Your task to perform on an android device: Task Goal - Track and compare exchange rate of US Dollars, Australians Dollars and British Pounds using Currency Converter Plus app.
Image 0: 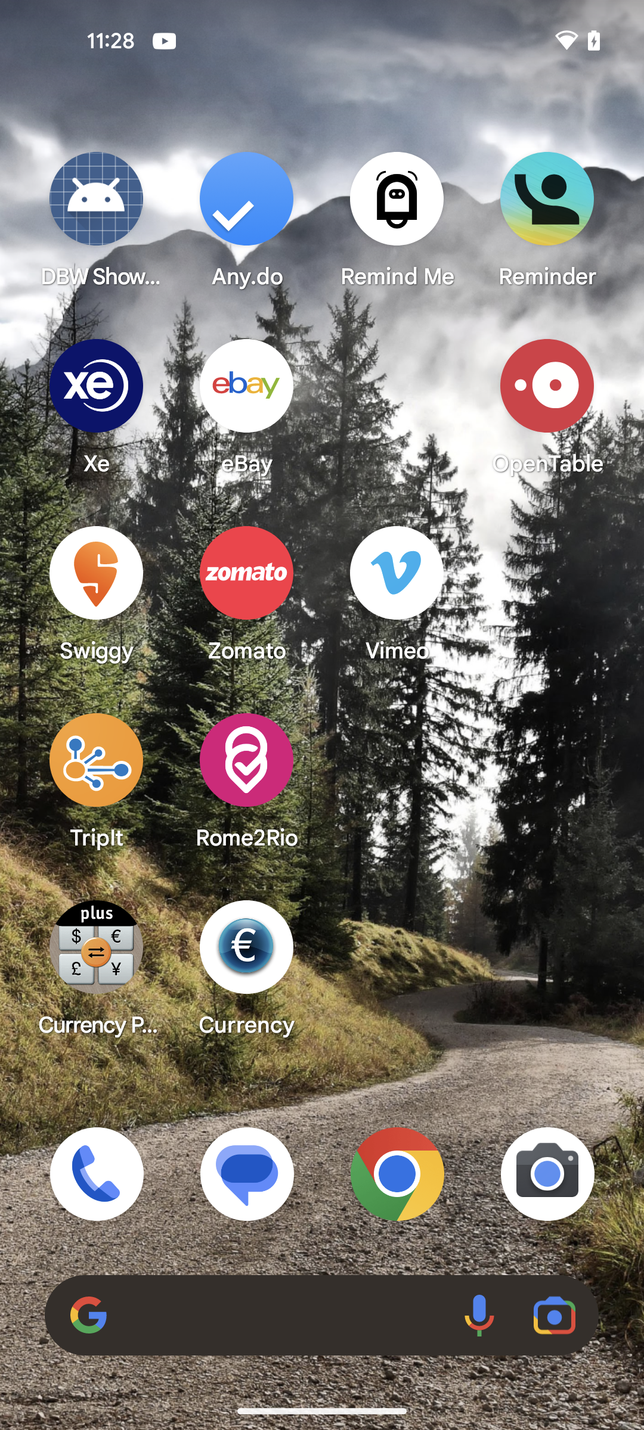
Open currency converter plus app.
Step 0: open app "Currency Plus"
Image 2: 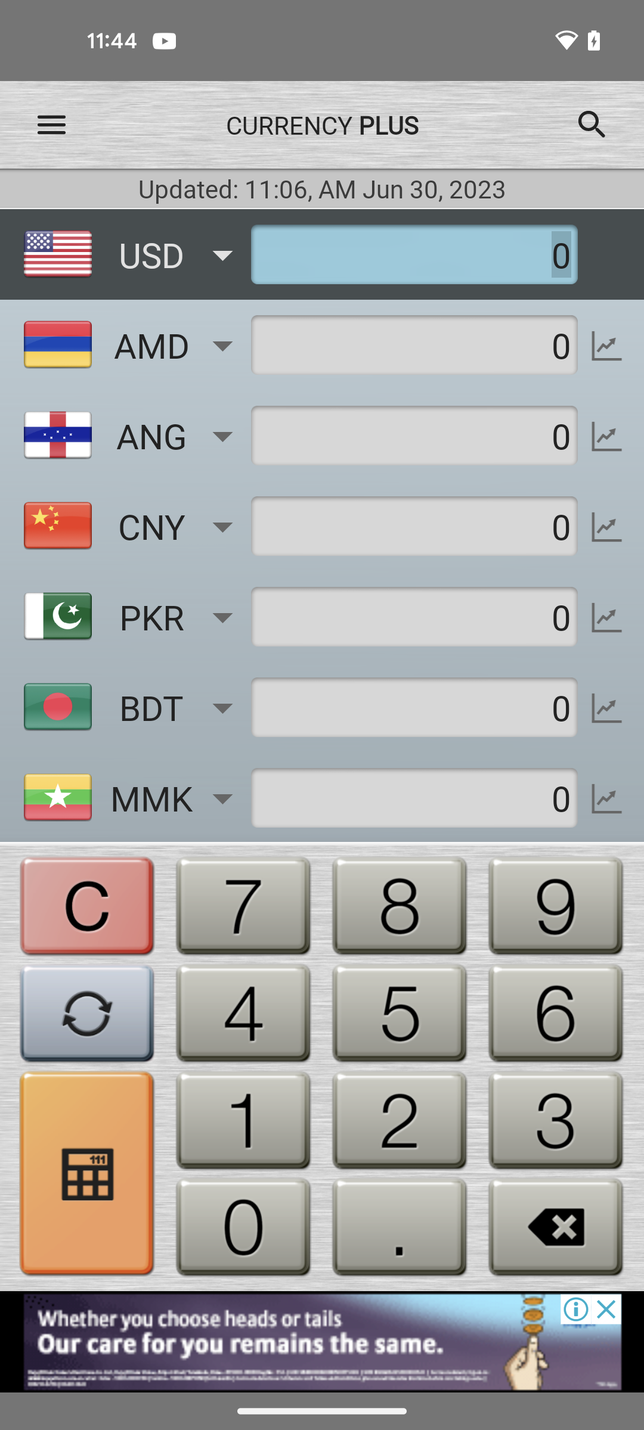
Type 1 on the USD bar.
Step 2: type "1"
Image 3: 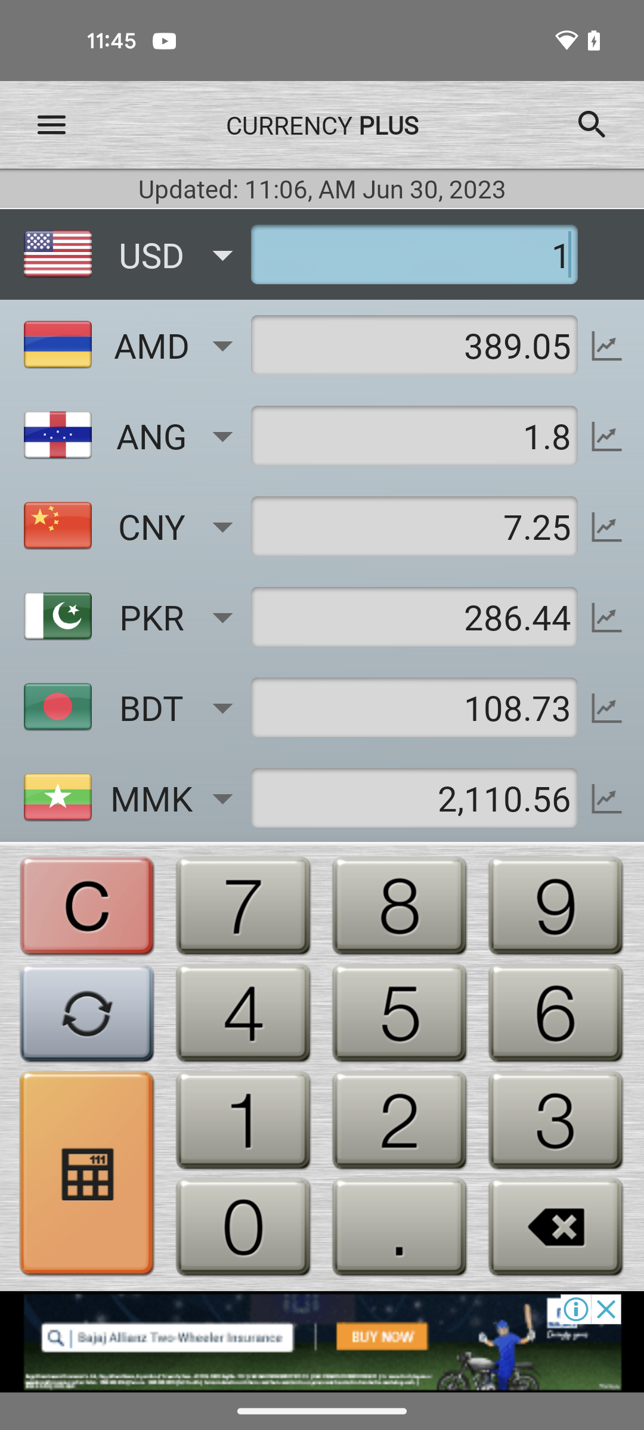
Click on the AMD icon .
Step 3: click (220, 356)
Image 4: 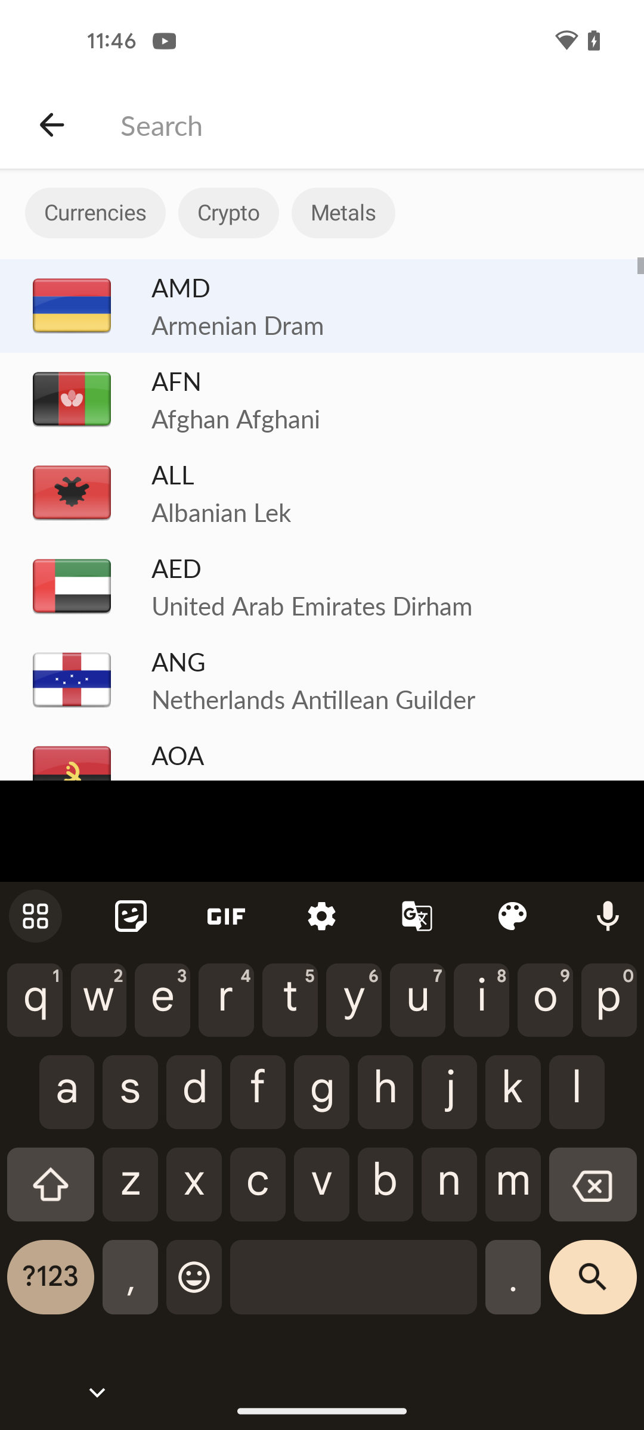
Type Australians Dollars on the search bar.
Step 4: type "AUD"
Image 5: 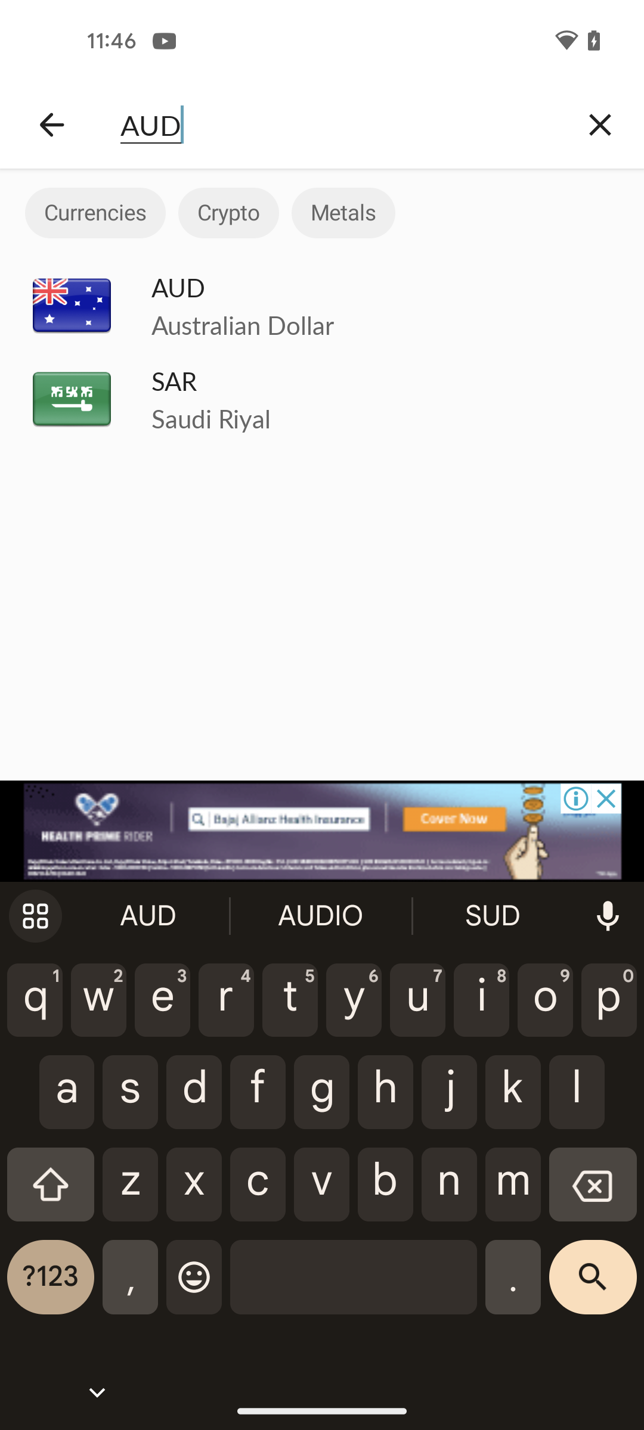
Select AUD
Step 5: click (331, 304)
Image 6: 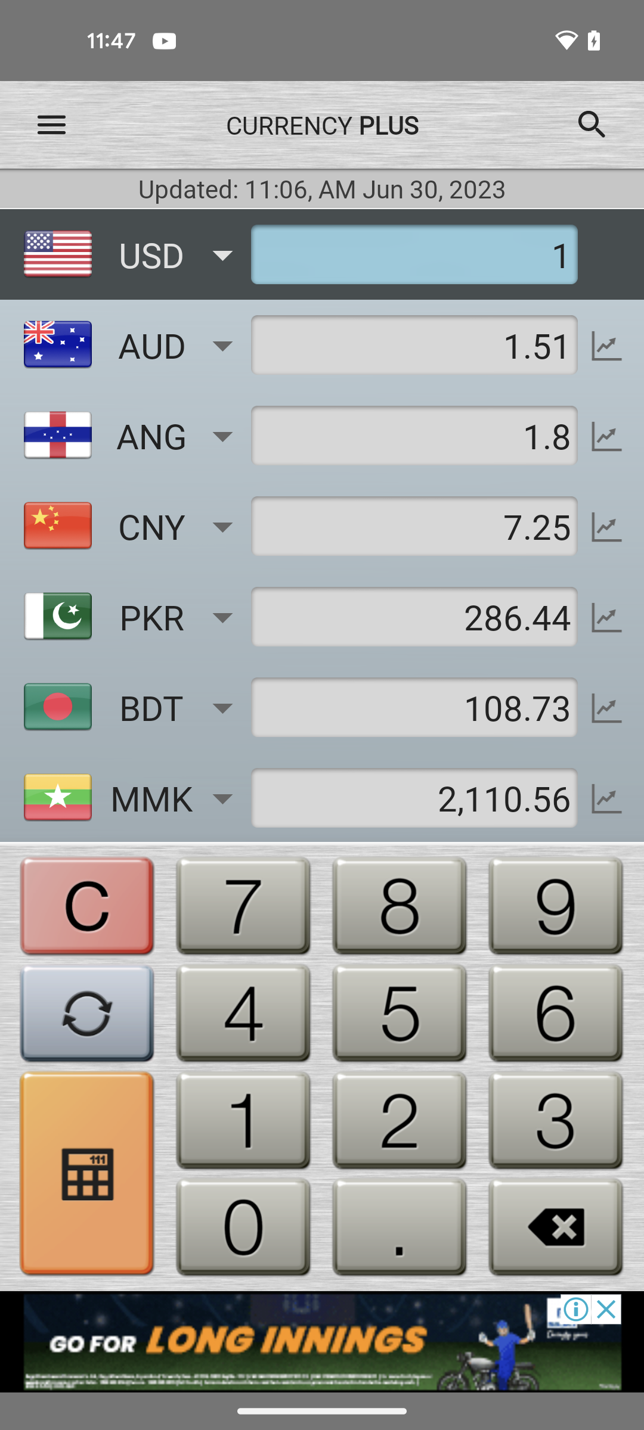
Click on the ANG icon.
Step 6: click (208, 430)
Image 9: 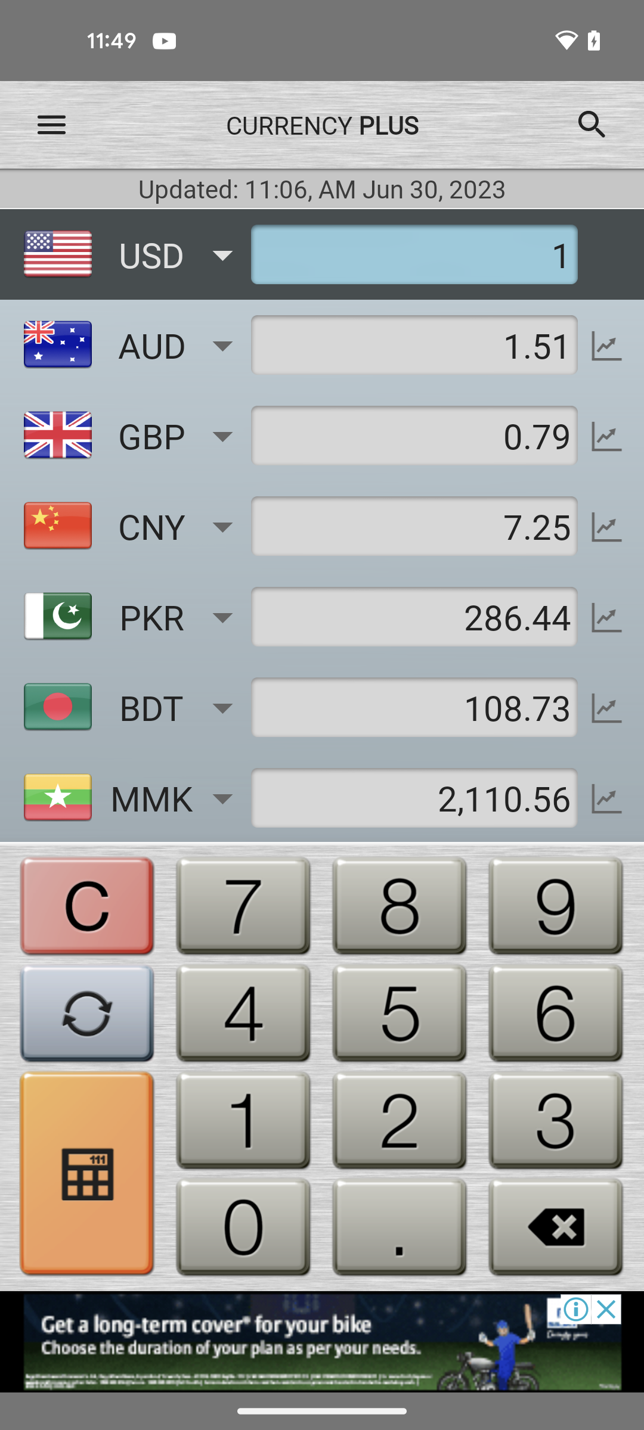
Click on the graph icon to view the history of AUD in comparison to USD.
Step 9: click (609, 350)
Image 10: 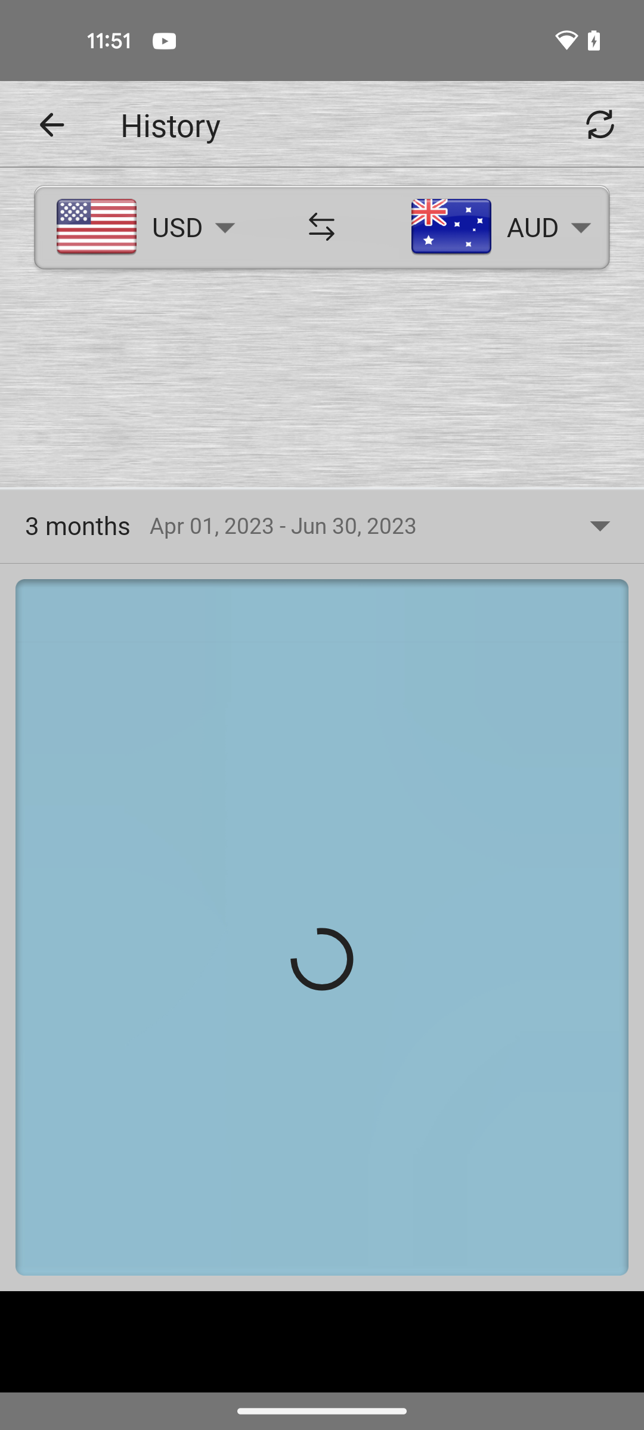
Click on the graph icon to view the history of AUD in comparison to USD.
Step 10: wait
Image 11: 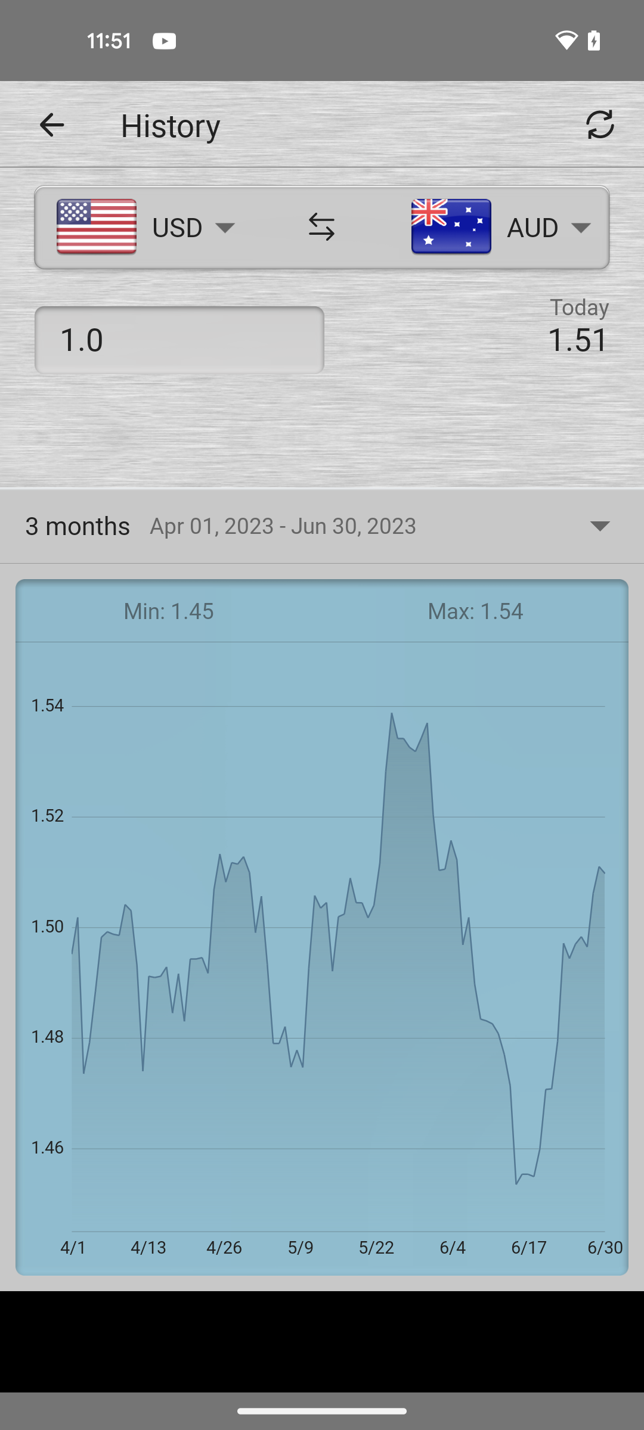
Click on the AUD icon.
Step 11: click (569, 232)
Image 12: 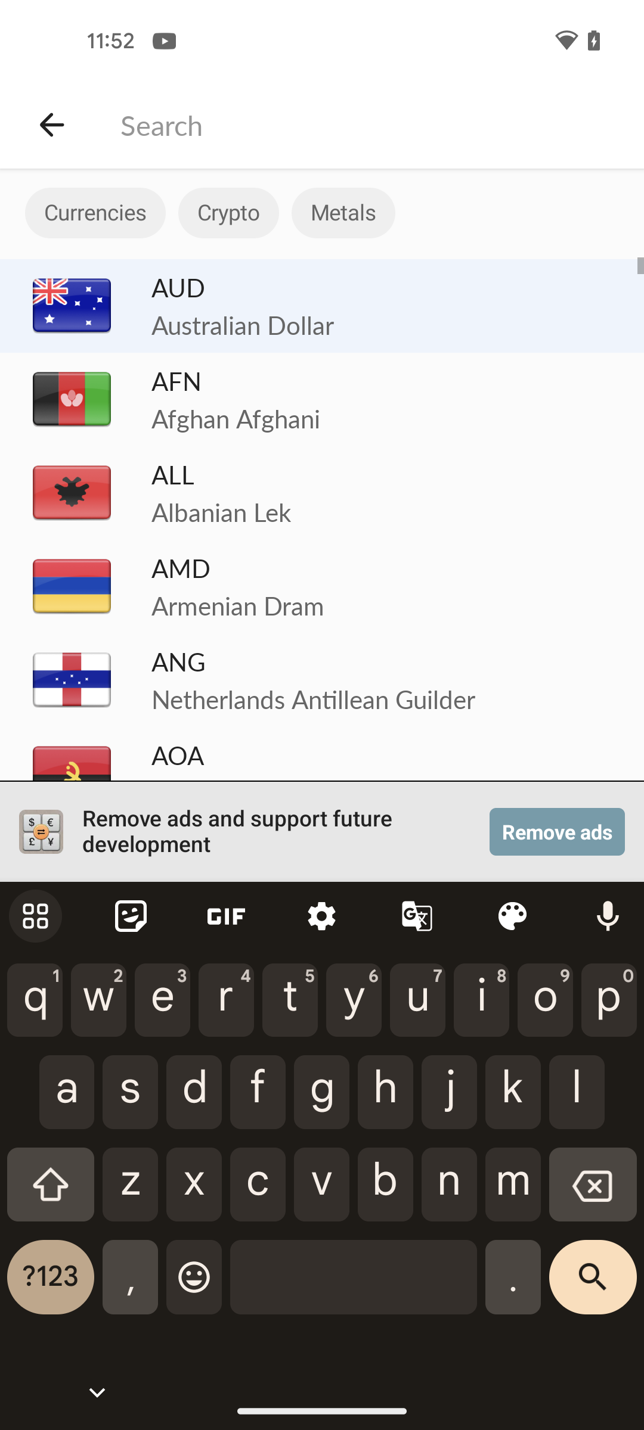
Type British pound (GBP) on the search bar to view the history of GBP in comparison to USD.
Step 12: type "GBP"
Image 13: 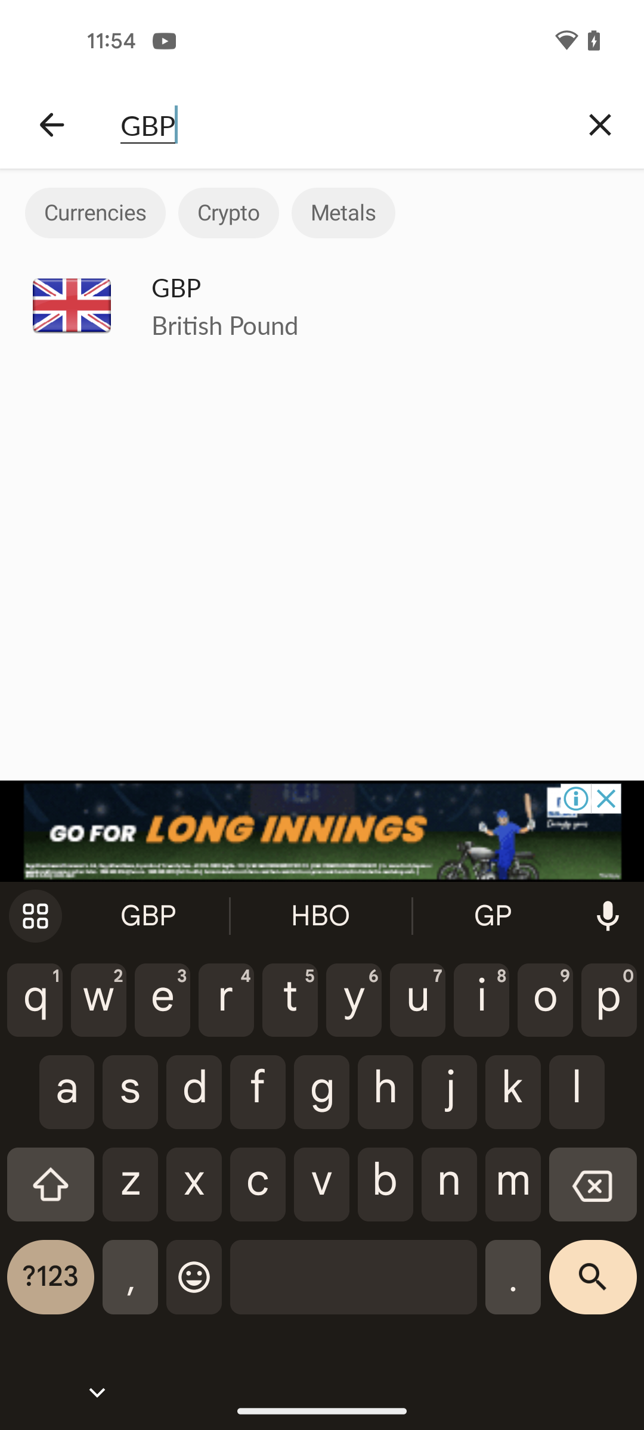
Select GBP.
Step 13: click (394, 328)
Image 14: 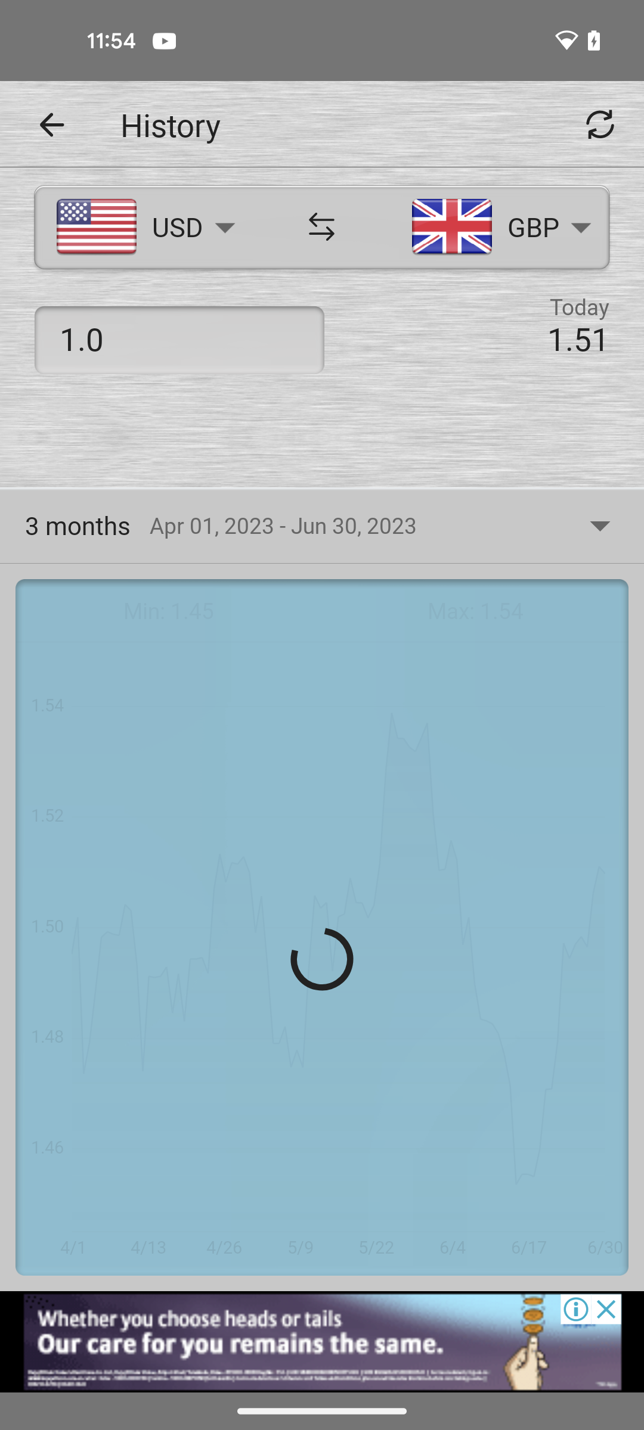
Select GBP.
Step 14: wait